Your task to perform on an android device: In the Insight timer app , click on the sleep icon and play deep sleep sound.
Image 0: 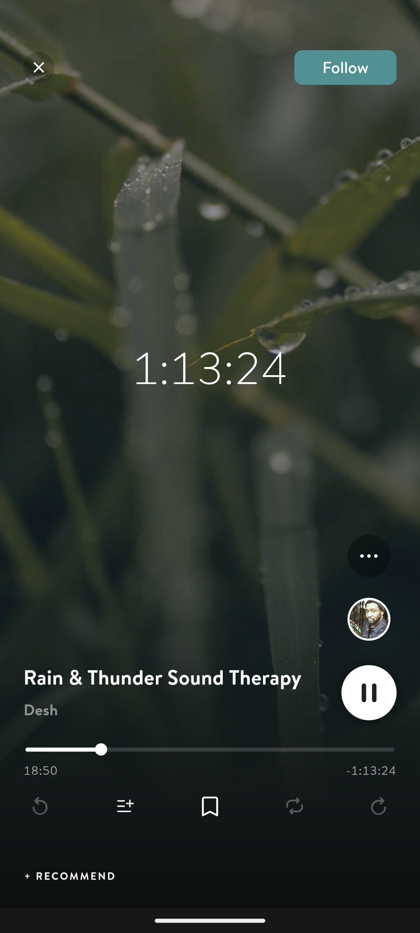
Go back go home page of the page.
Step 0: press back button
Image 1: 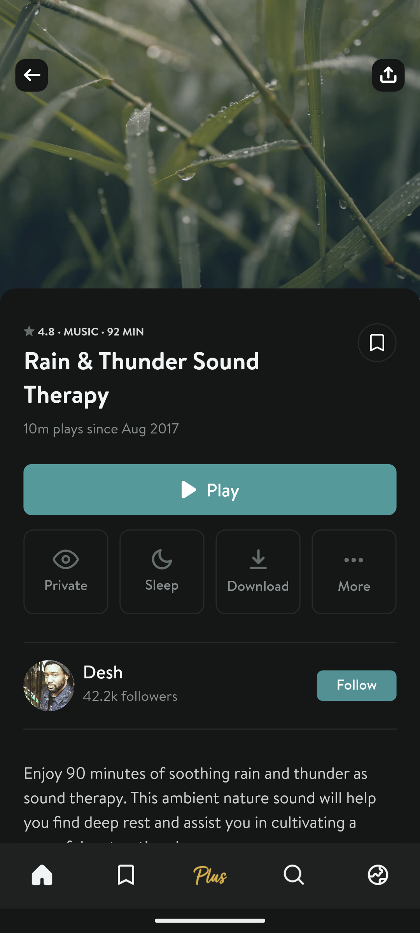
Go back go home page of the page.
Step 1: press back button
Image 2: 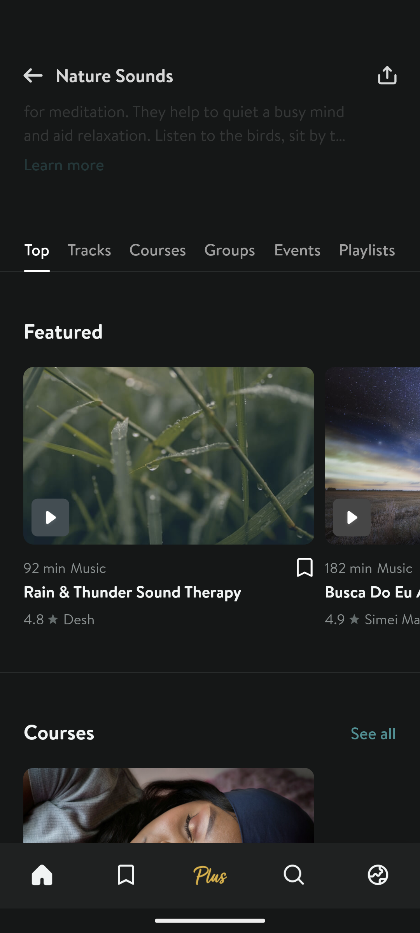
Go back go home page of the page.
Step 2: press back button
Image 3: 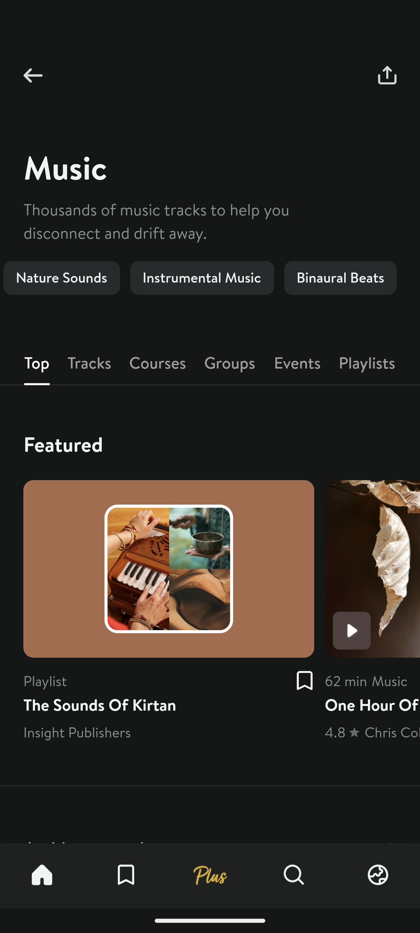
Go back go home page of the page.
Step 3: press back button
Image 4: 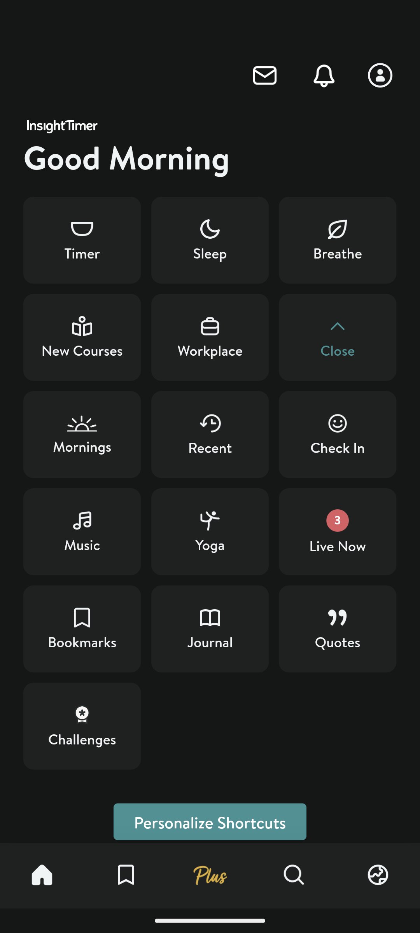
Click on the sleep icon at the top of the screen.
Step 4: click (210, 240)
Image 5: 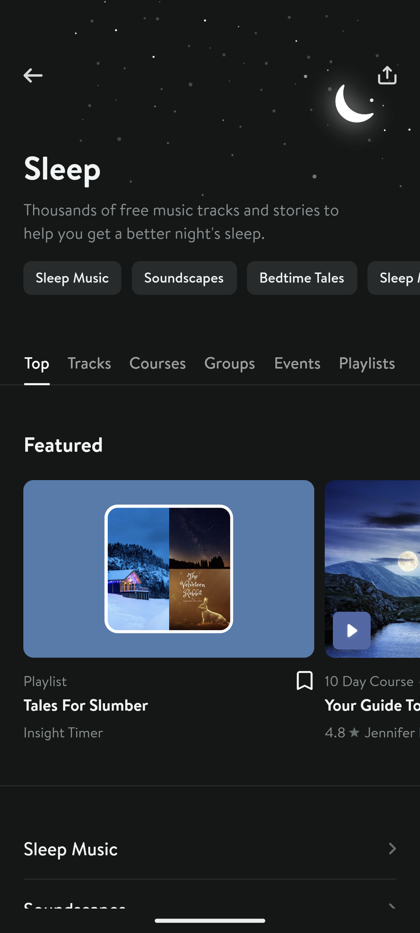
Click on the sleep music.
Step 5: click (72, 278)
Image 6: 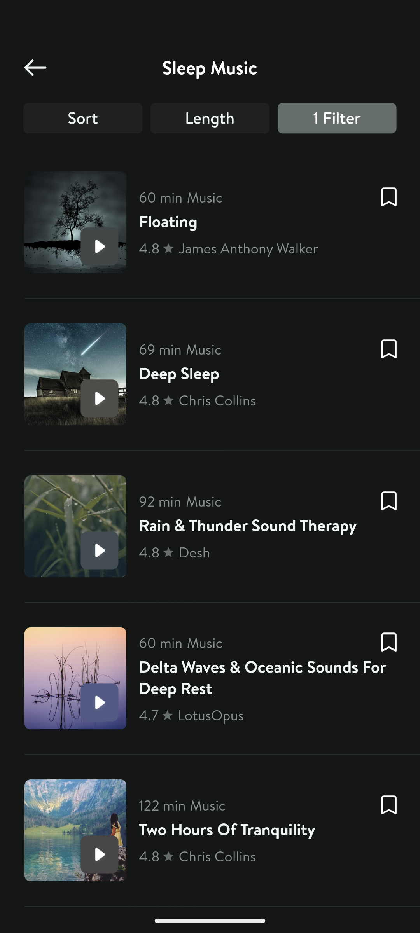
Click on the deep sleep icon to play sleep sounds.
Step 6: click (210, 375)